Your task to perform on an android device: To view the Hilgrove H26H4 All Purpose 26mm Hammer Impact Drill Machine product details, use the Flipkart app.
Image 0: 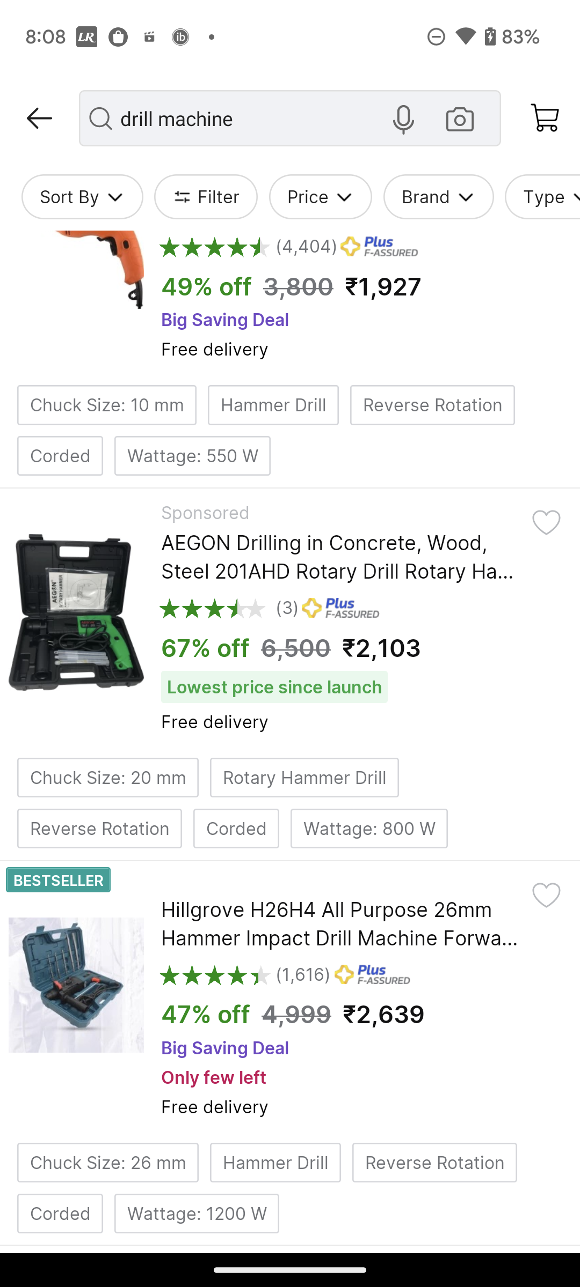
Click on the Hilgrove H26H4 All Purpose 26mm Hammer Impact Drill Machine
Step 0: click (87, 973)
Image 1: 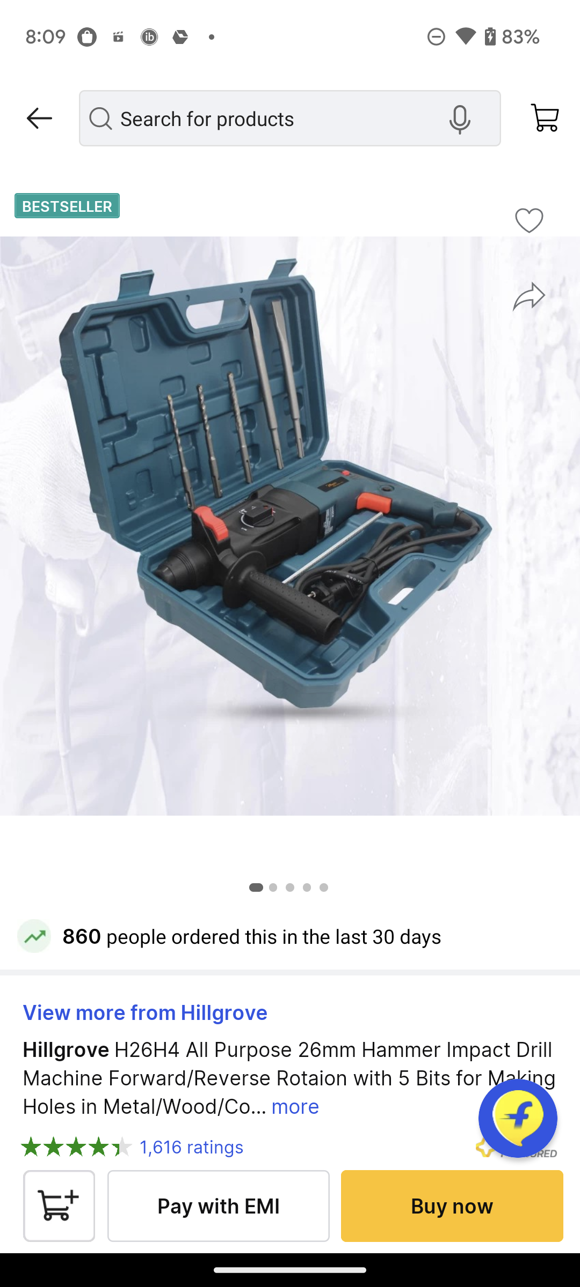
swipe up for details
Step 1: scroll down
Image 2: 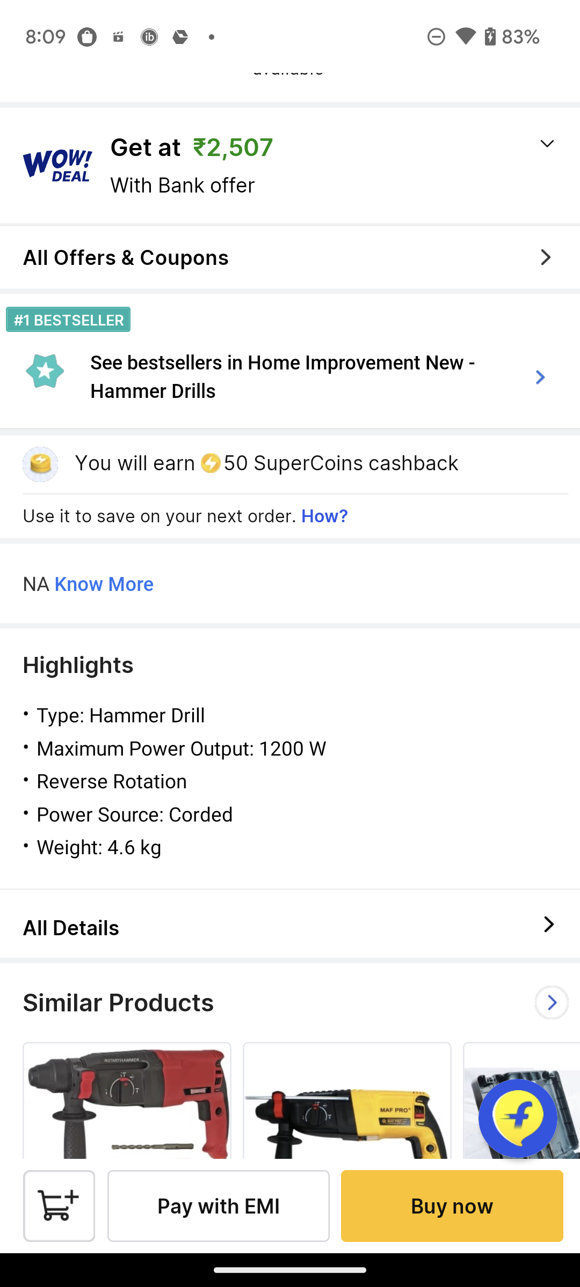
Click on All Details
Step 2: click (82, 927)
Image 3: 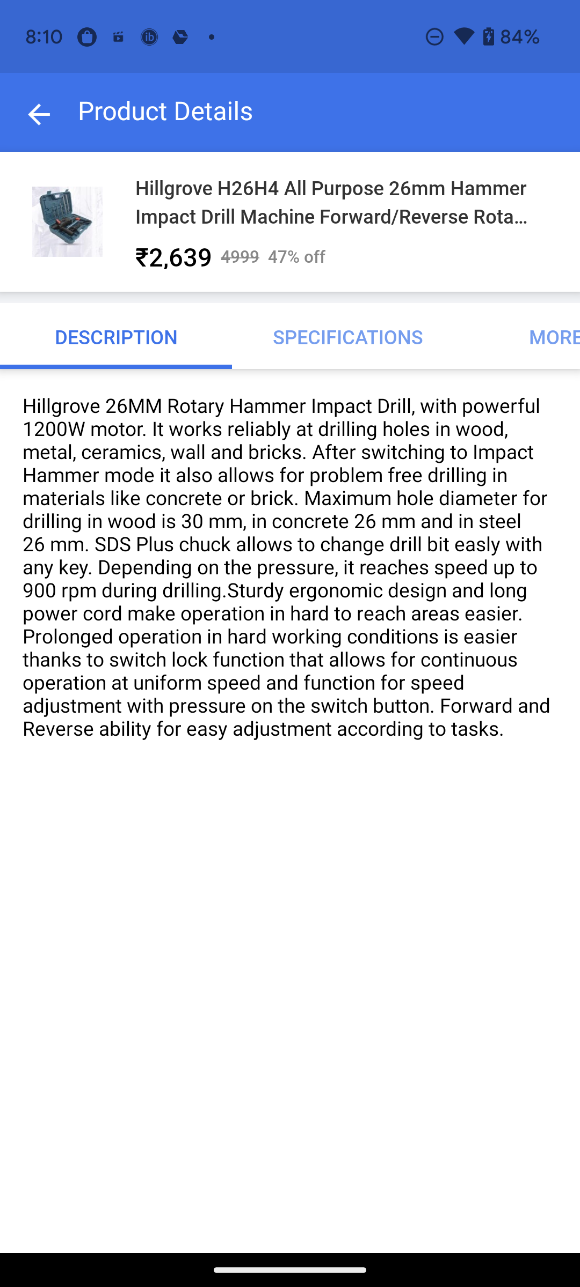
Click on SPECIFICATIONS section
Step 3: click (348, 336)
Image 4: 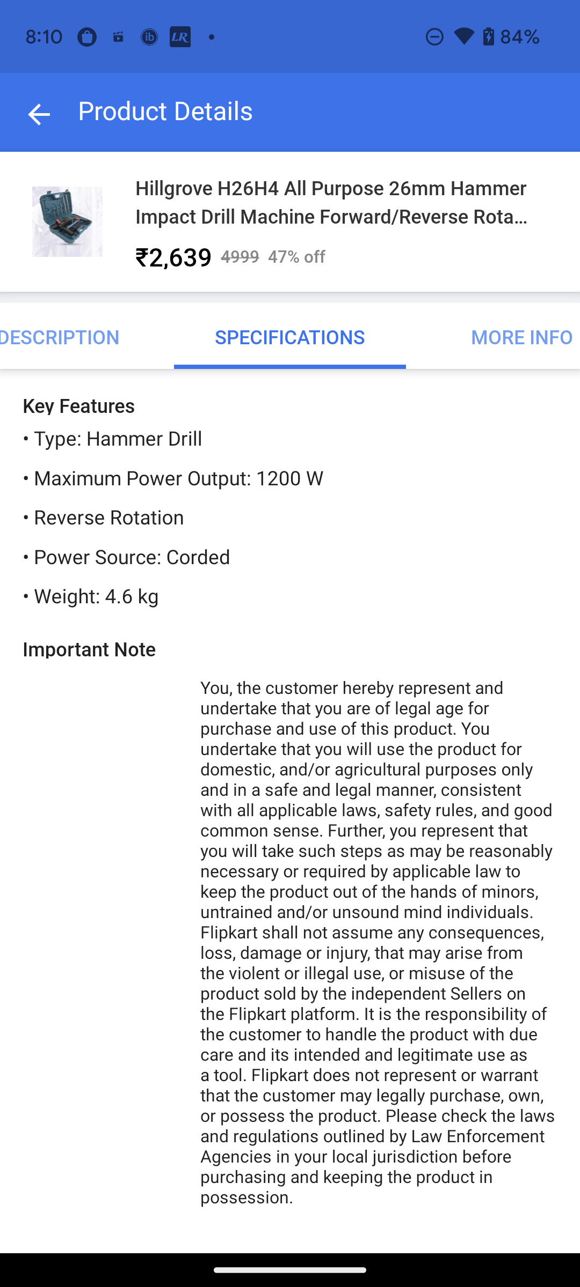
swipe up to view the specifications
Step 4: scroll down
Image 5: 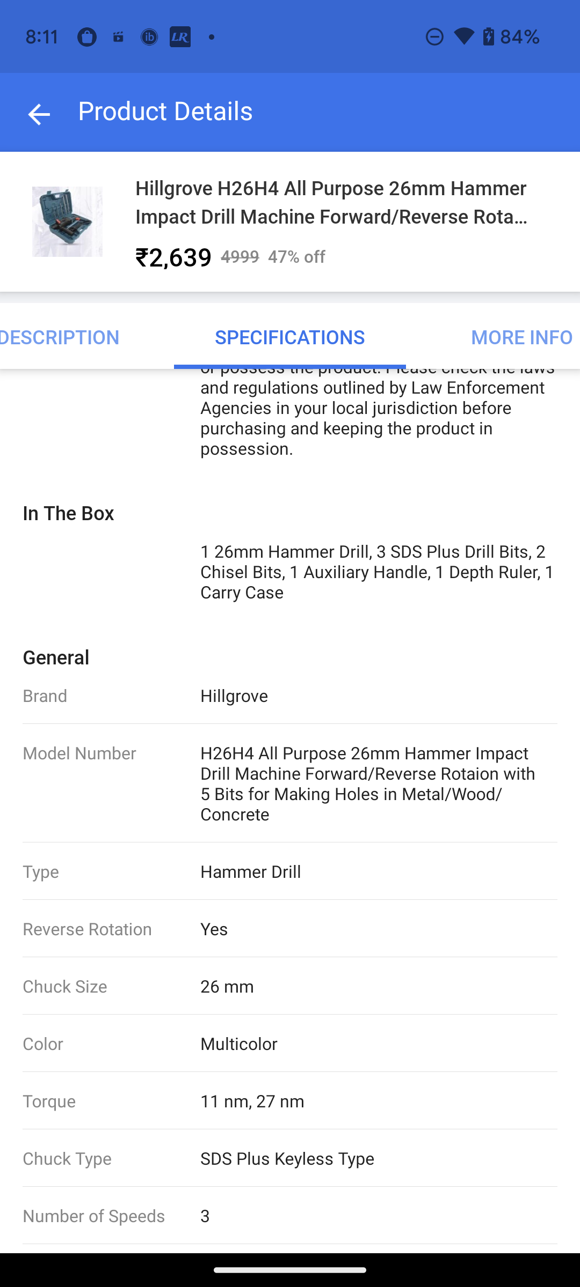
swipe up to view the specifications
Step 5: scroll down